Your task to perform on an android device: I would like to see additional details about the apartment in Brussels WI priced at $1215- $1665, including the neighborhood and the condition of the property.
Image 1: 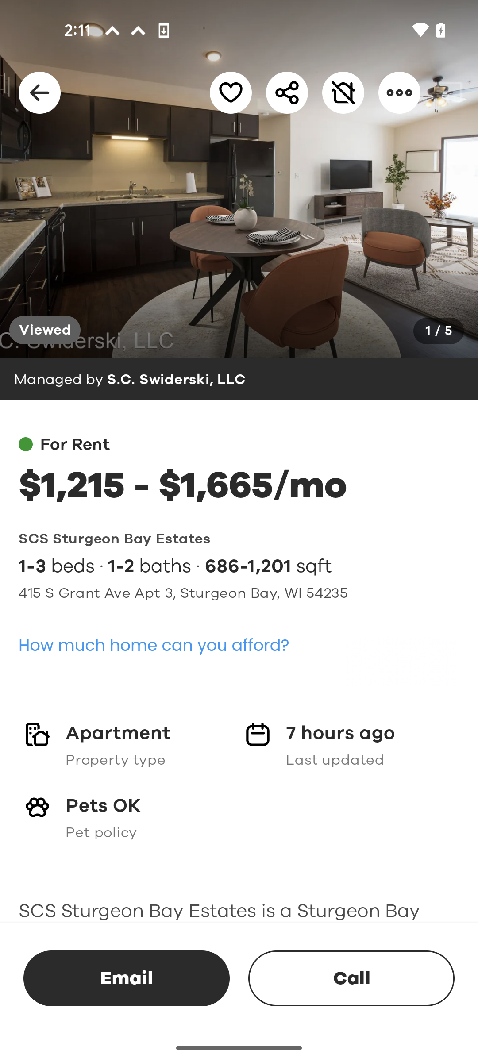
Swipe up to view more
Step 1: scroll down